Your task to perform on an android device: Please let my friend karin.iversen@example.com know that the Tomorrowland 2024 festival is set for June of that year by sending an Gmail with the subject "Tomorrowland 2024 festival update".
Image 0: 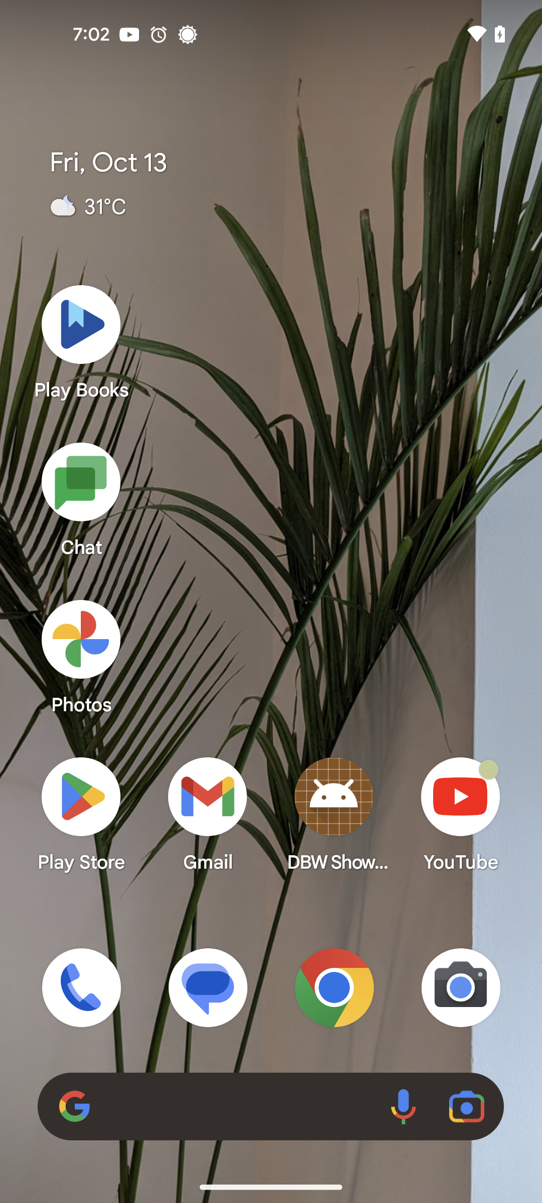
Open the Gmail app
Step 0: open app "Gmail"
Image 1: 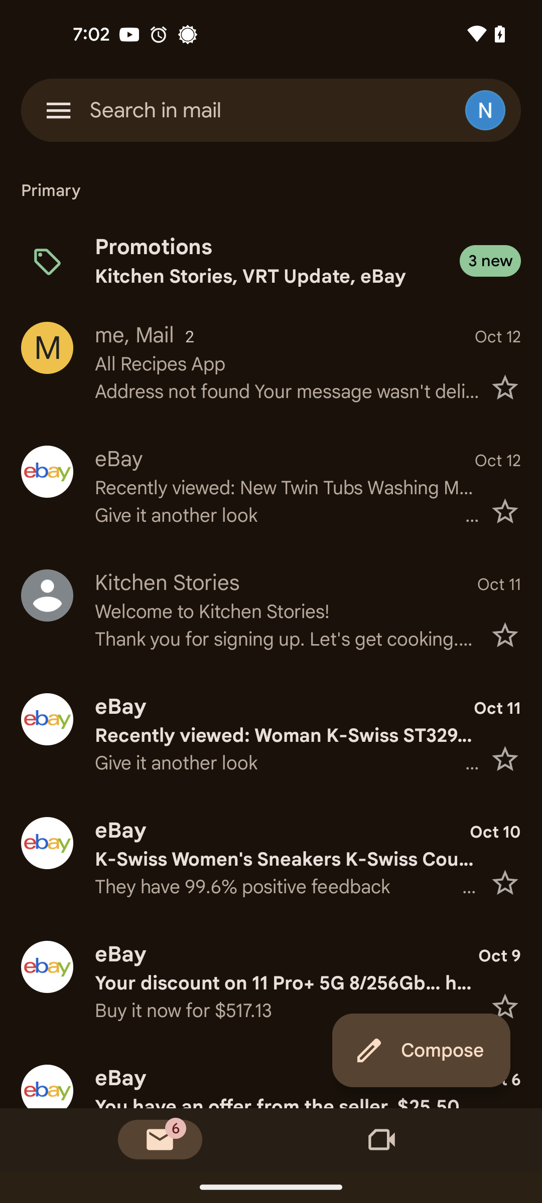
Tap on the compose button at the bottom right corner of the screen
Step 1: click (421, 1050)
Image 2: 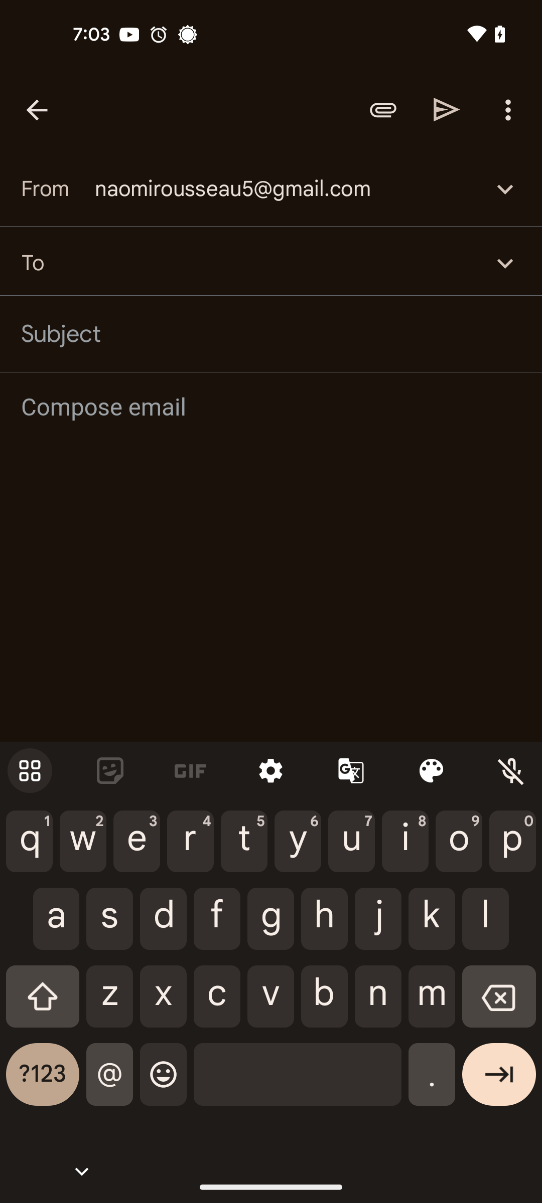
Type the recipient address-karin.iversen@example.com
Step 2: type "karin.iversen@example.com"
Image 3: 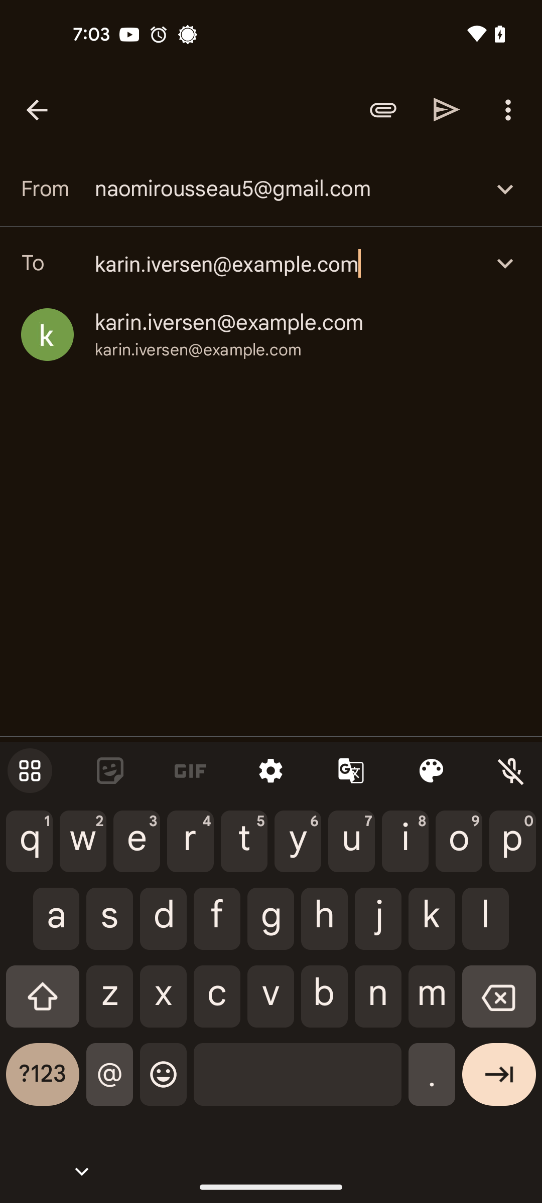
Select the search result
Step 3: click (229, 322)
Image 5: 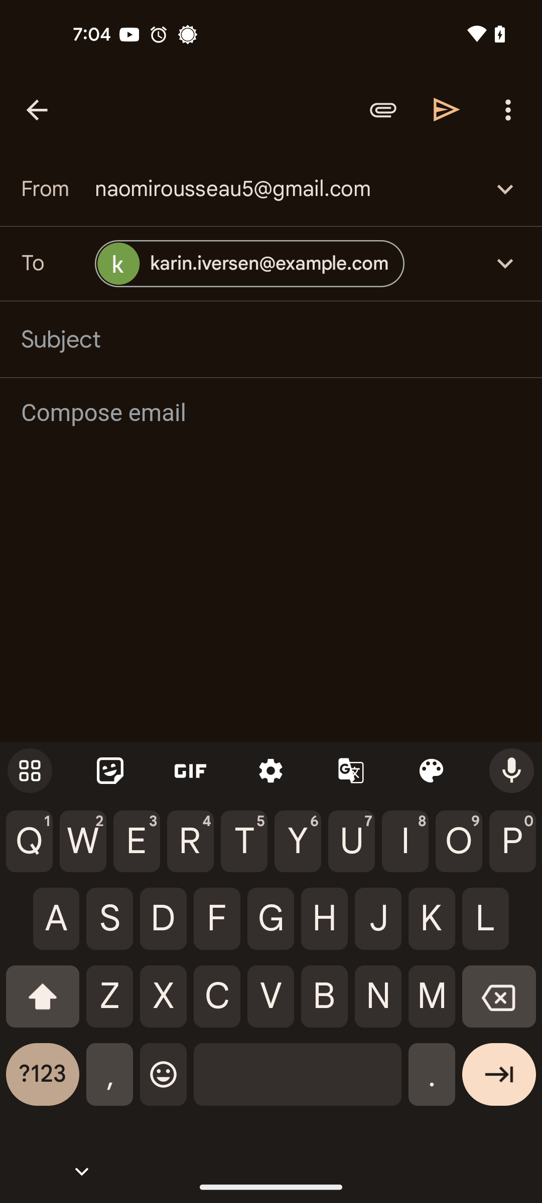
Type the subject-Tomorrowland 2024 festival update
Step 5: type "Tomorrowland 2024 festival update"
Image 6: 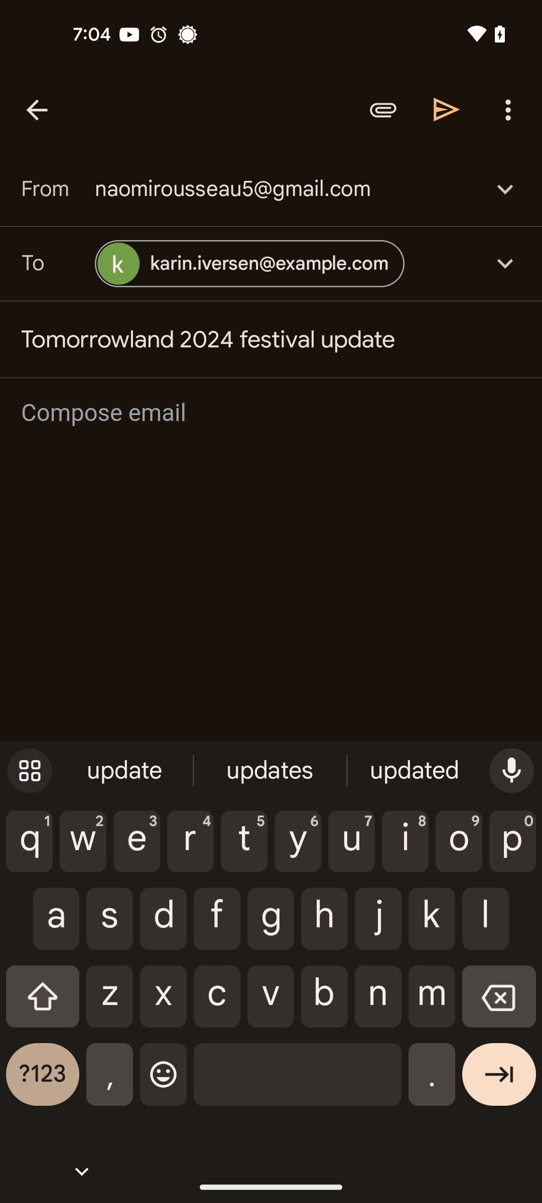
Tap on the body text bar
Step 6: click (271, 596)
Image 7: 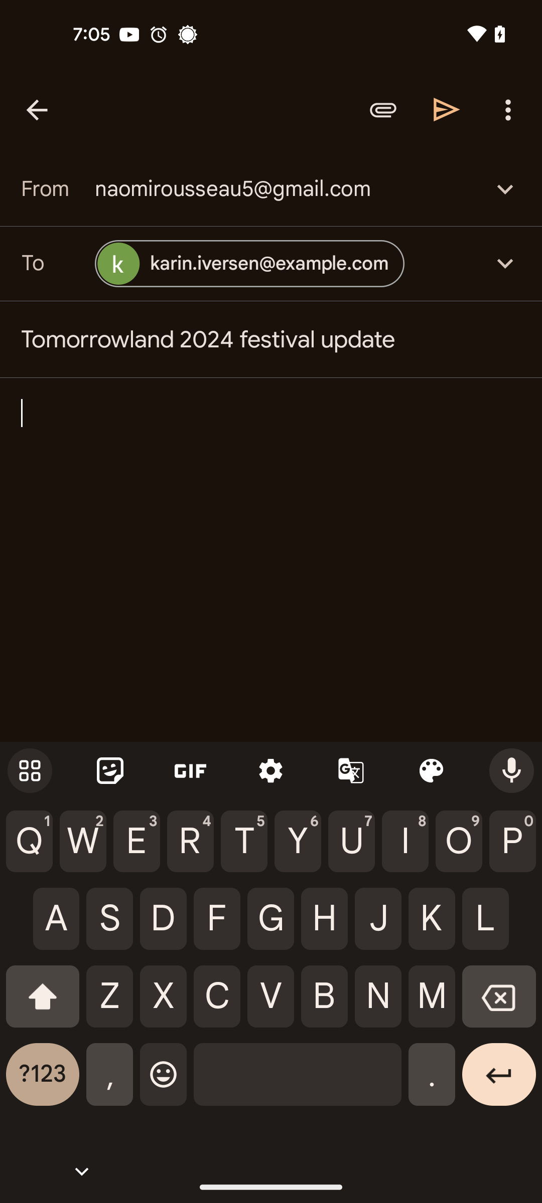
Type the content Tomorrowland 2024 festival is set for June of that year
Step 7: type "Tomorrowland 2024 festival is set for June of that year"
Image 8: 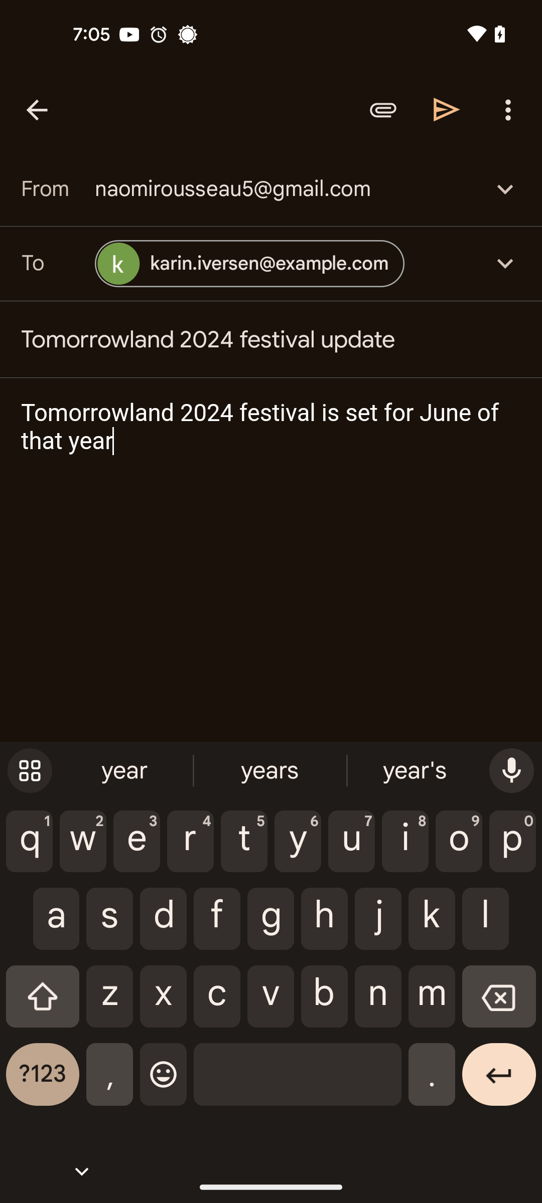
Tap on the send icon at the top right corner of the screen
Step 8: click (447, 109)